Your task to perform on an android device: I want to include Cerebra research in the "Research Analysis event" ,share the event to dbwscratch.test.id2@gmail.com
Image 0: 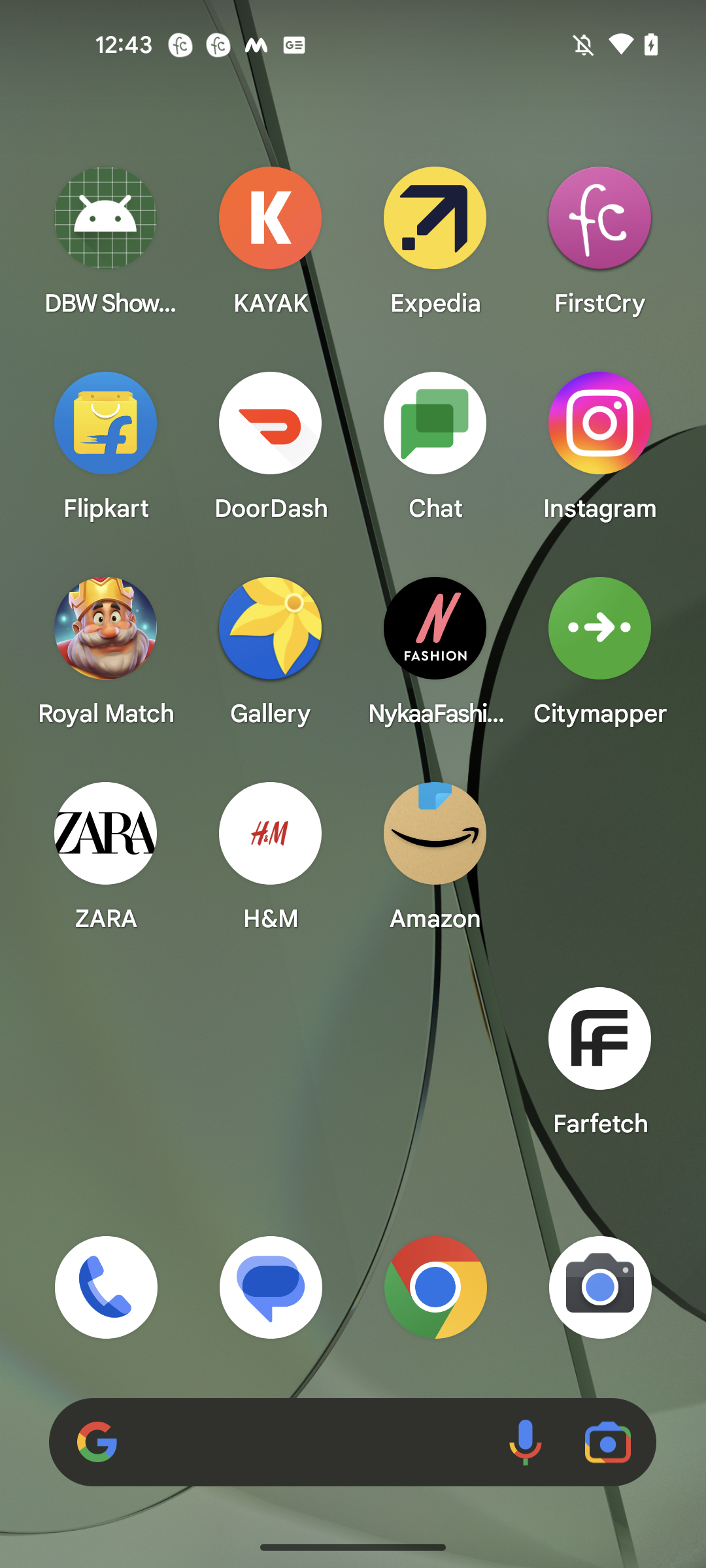
Open the Calendar app
Step 0: open app "Calendar"
Image 1: 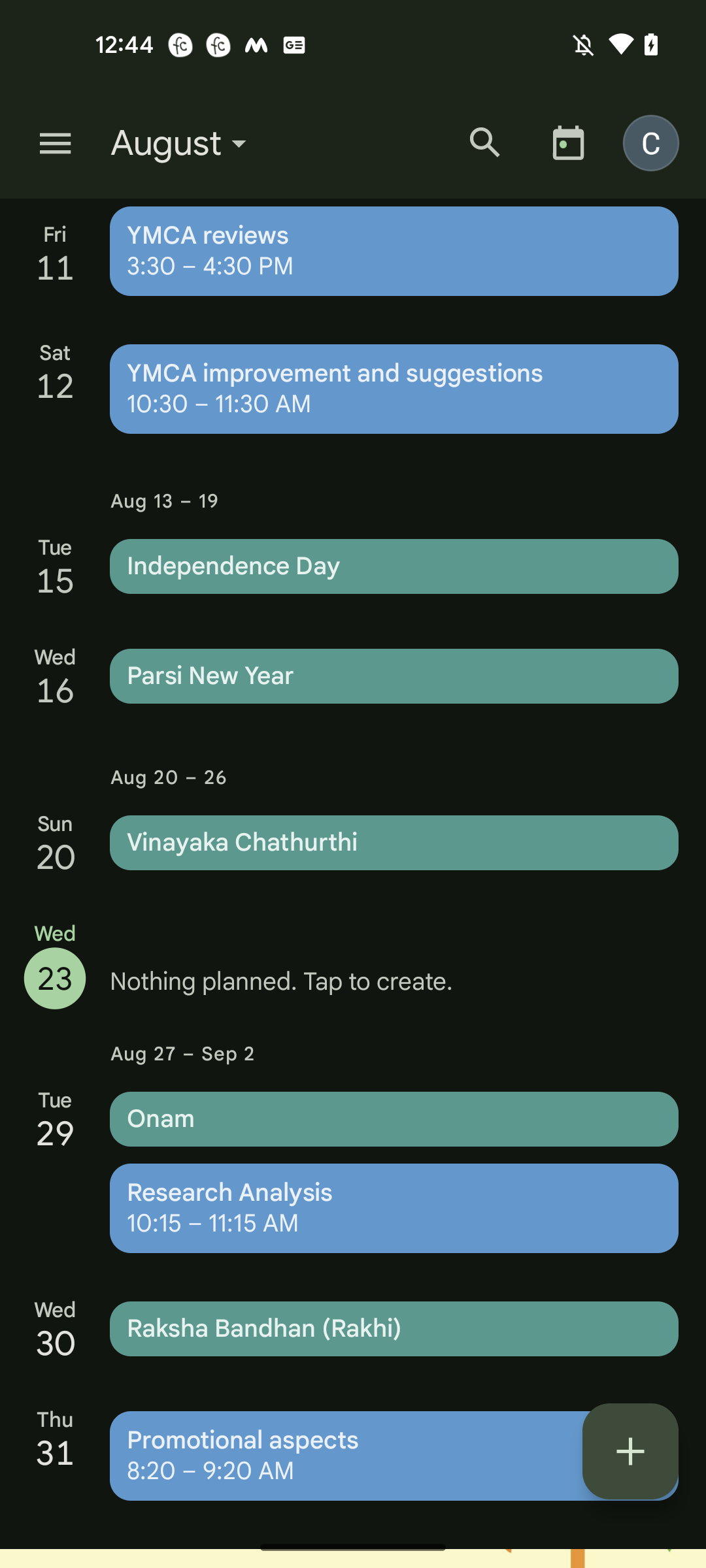
Go to the Research Analysis event
Step 1: click (394, 1208)
Image 2: 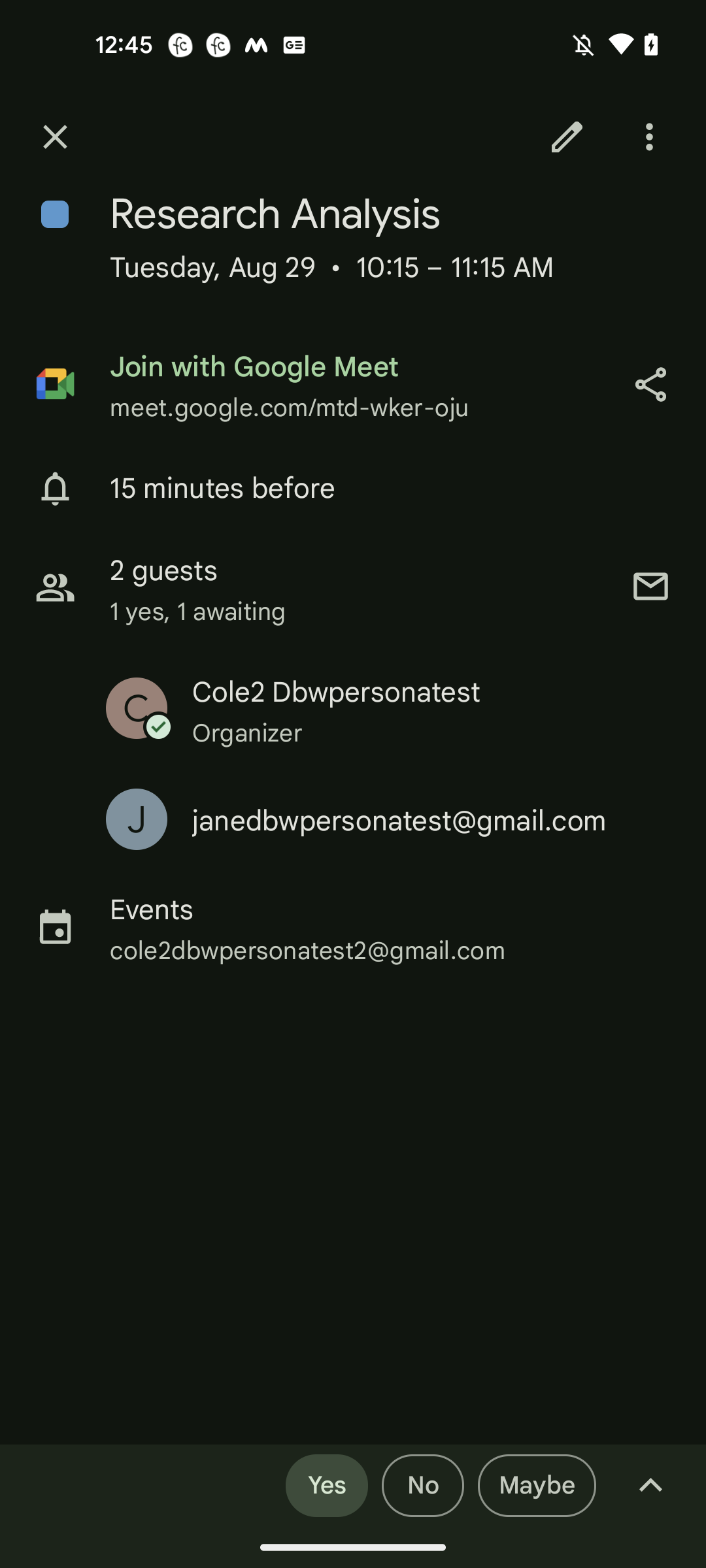
Click on the Share button next to the meet link
Step 2: click (650, 384)
Image 4: 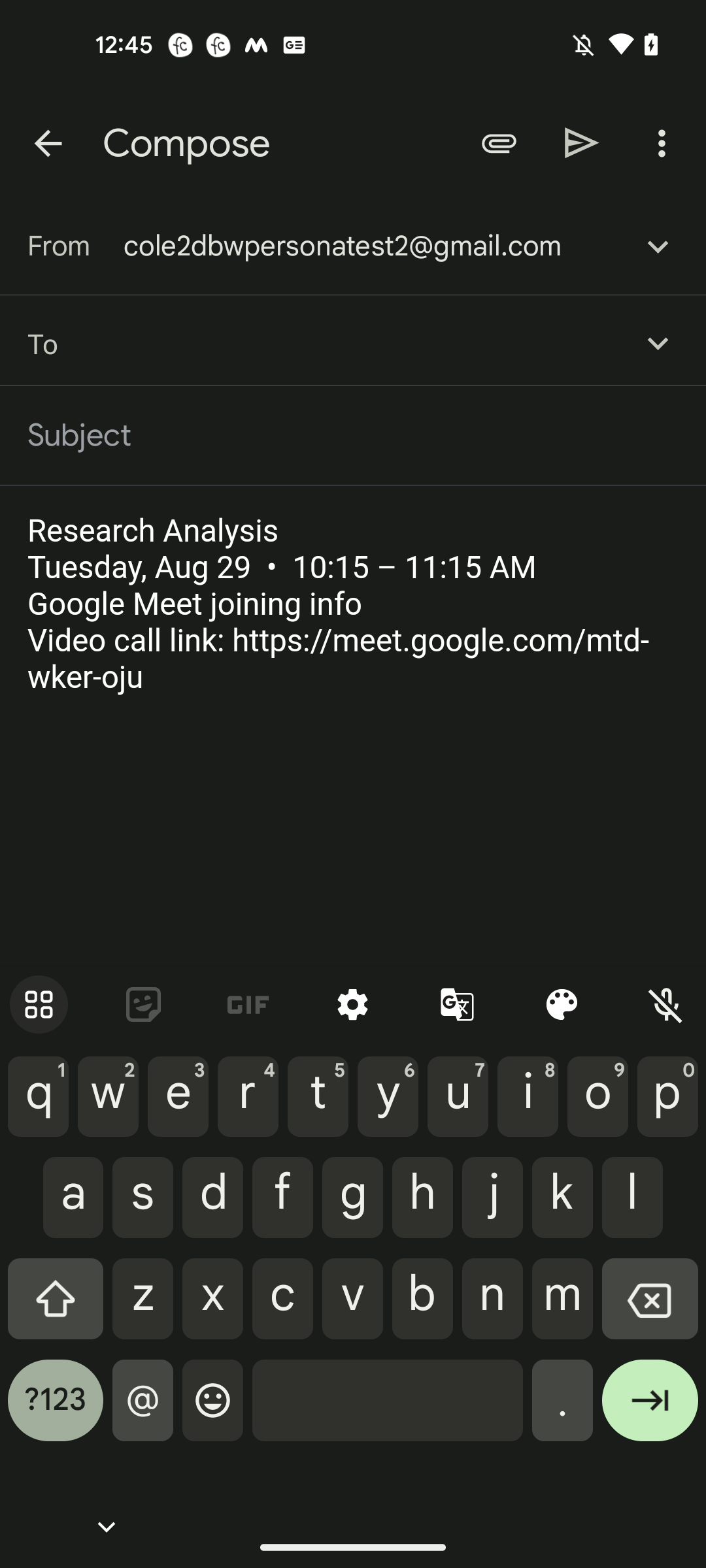
Enter the recipient mail id as dbwscratch.test.id2@gmail.com
Step 4: type "dbwscratch.test.id2@gmail.com"
Image 5: 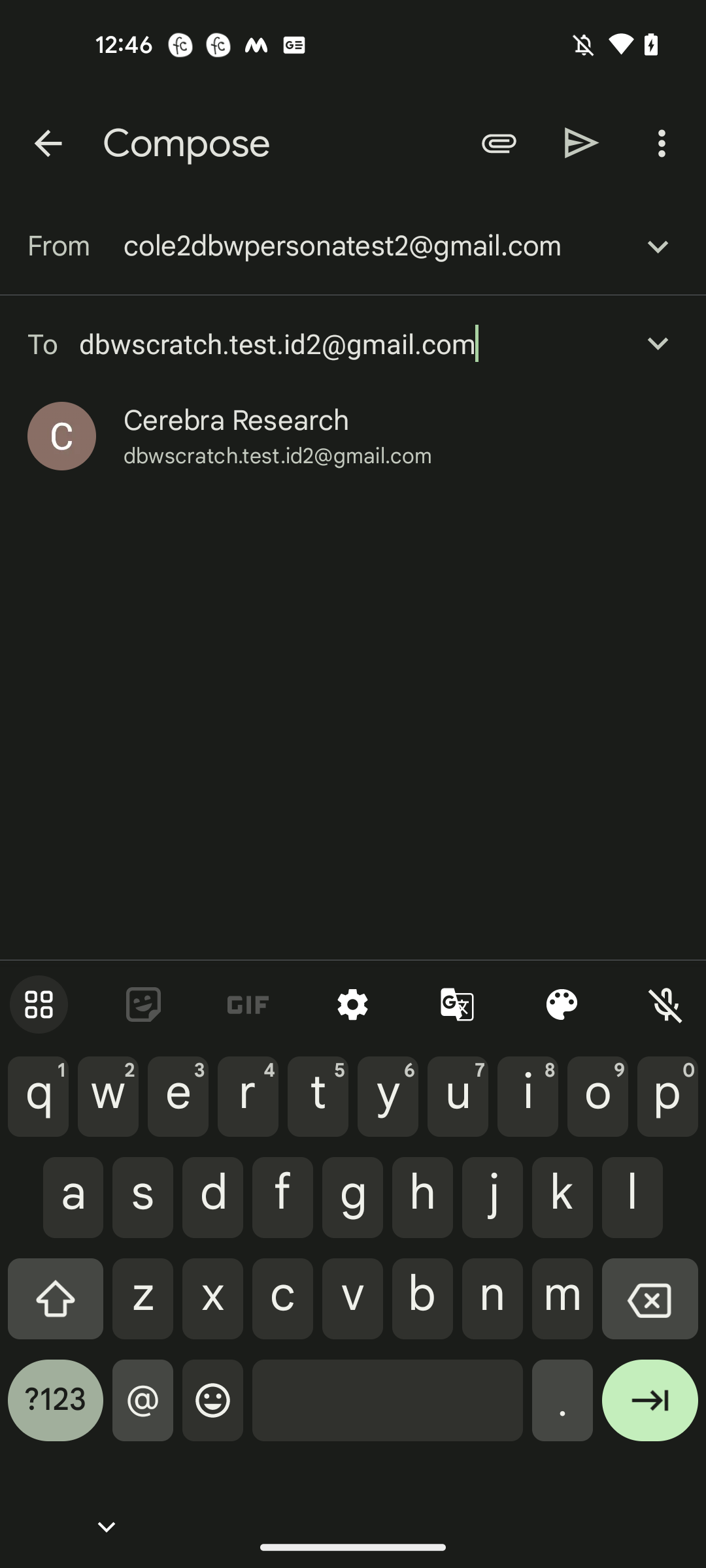
Select the resulted mail id having user name as Cerebra Research
Step 5: click (236, 420)
Image 6: 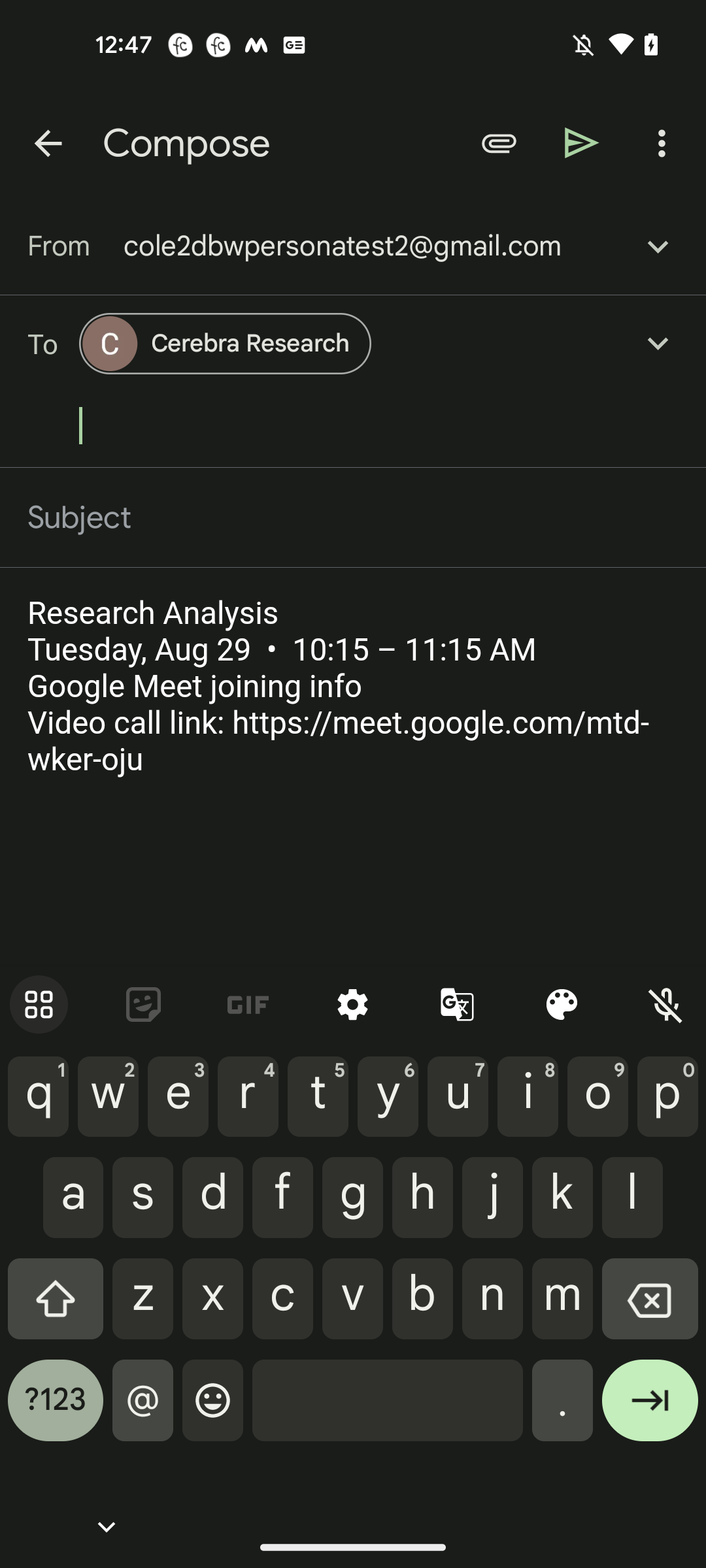
Click on the Send button at the top right side of the screen
Step 6: click (582, 142)